Your task to perform on an android device: Open the Healofy app & track the daily growth of the baby
Image 0: 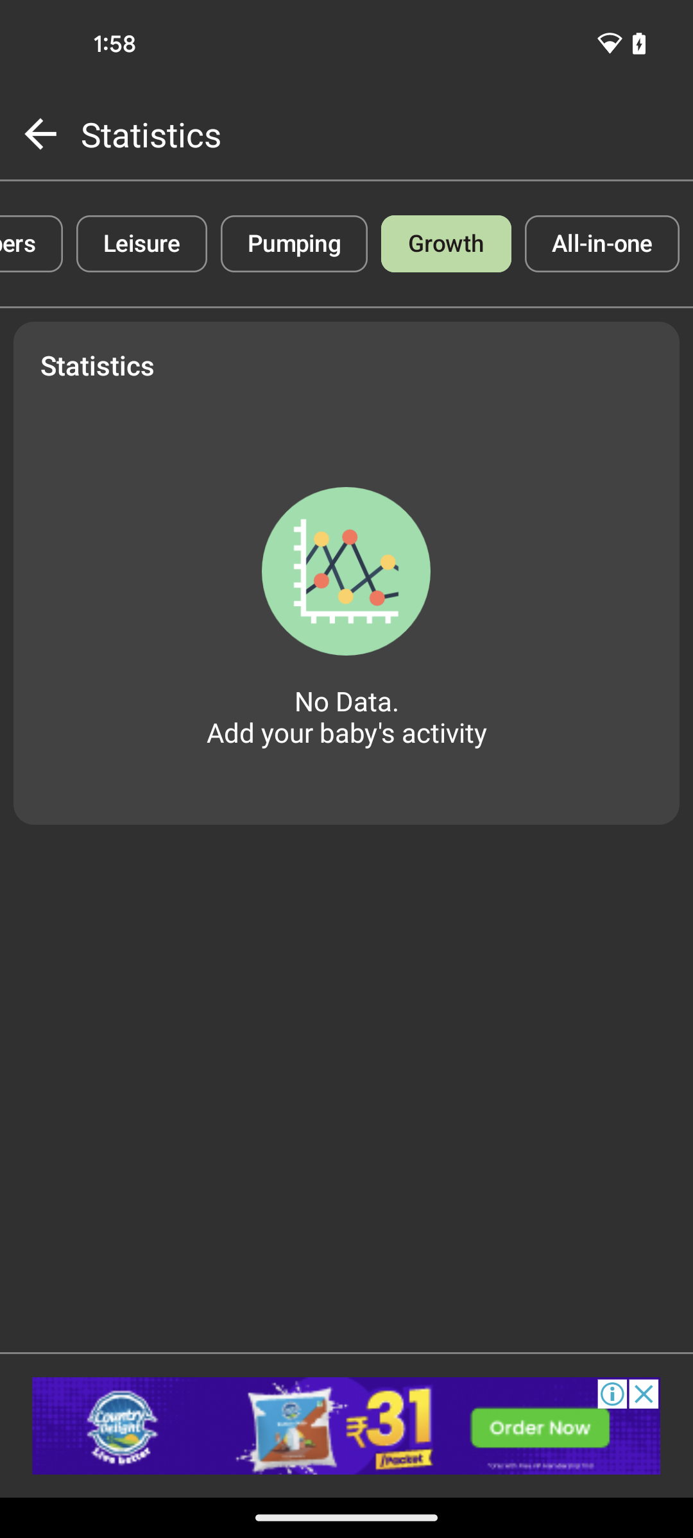
open the Healofy app
Step 0: open app "Healofy"
Image 1: 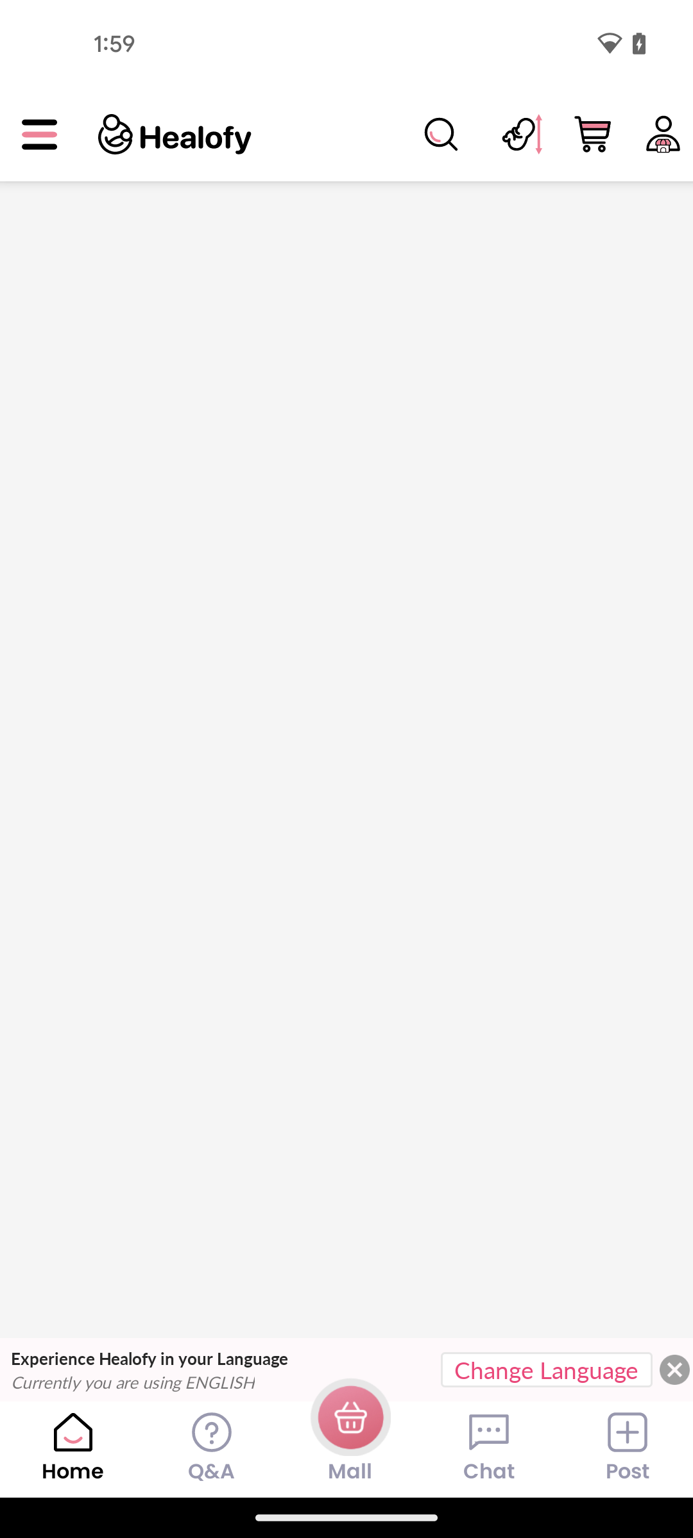
open the Healofy app
Step 1: wait
Image 2: 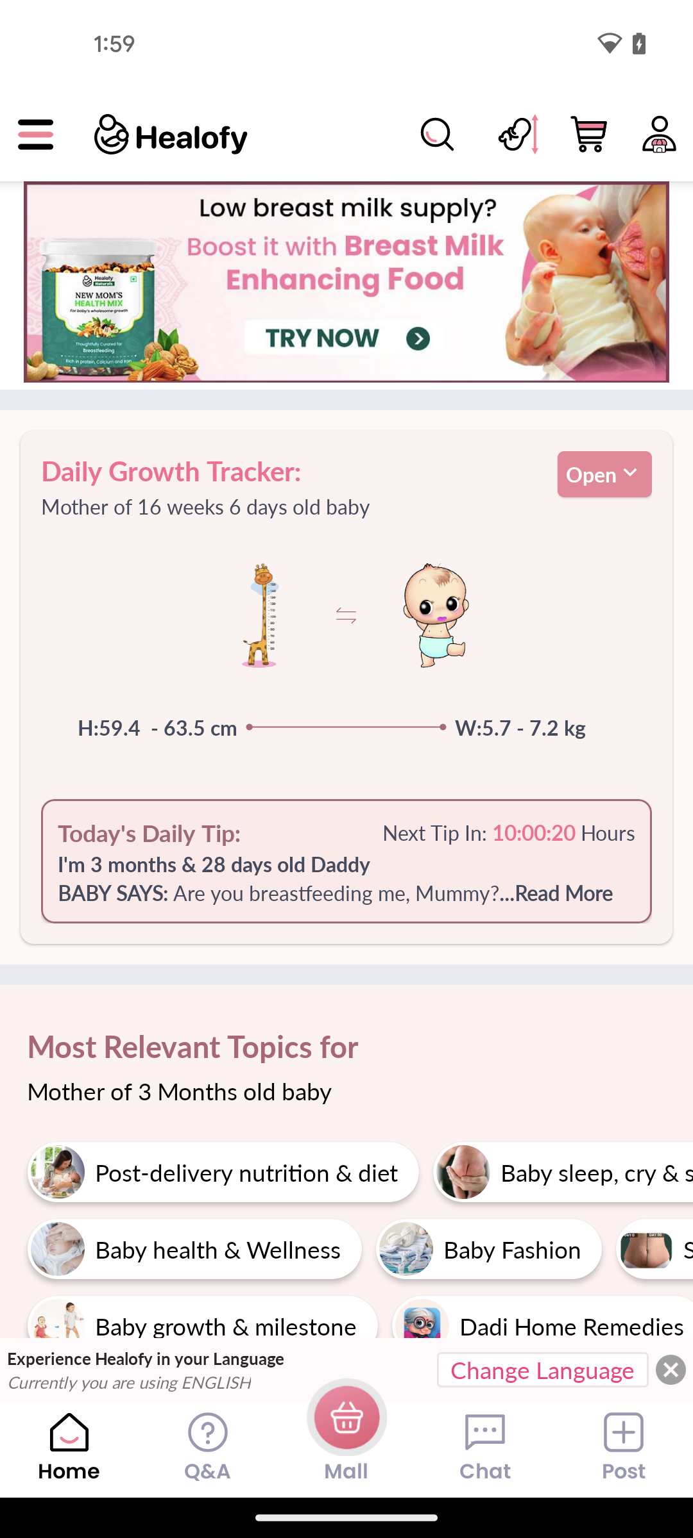
open the Healofy app
Step 2: wait
Image 4: 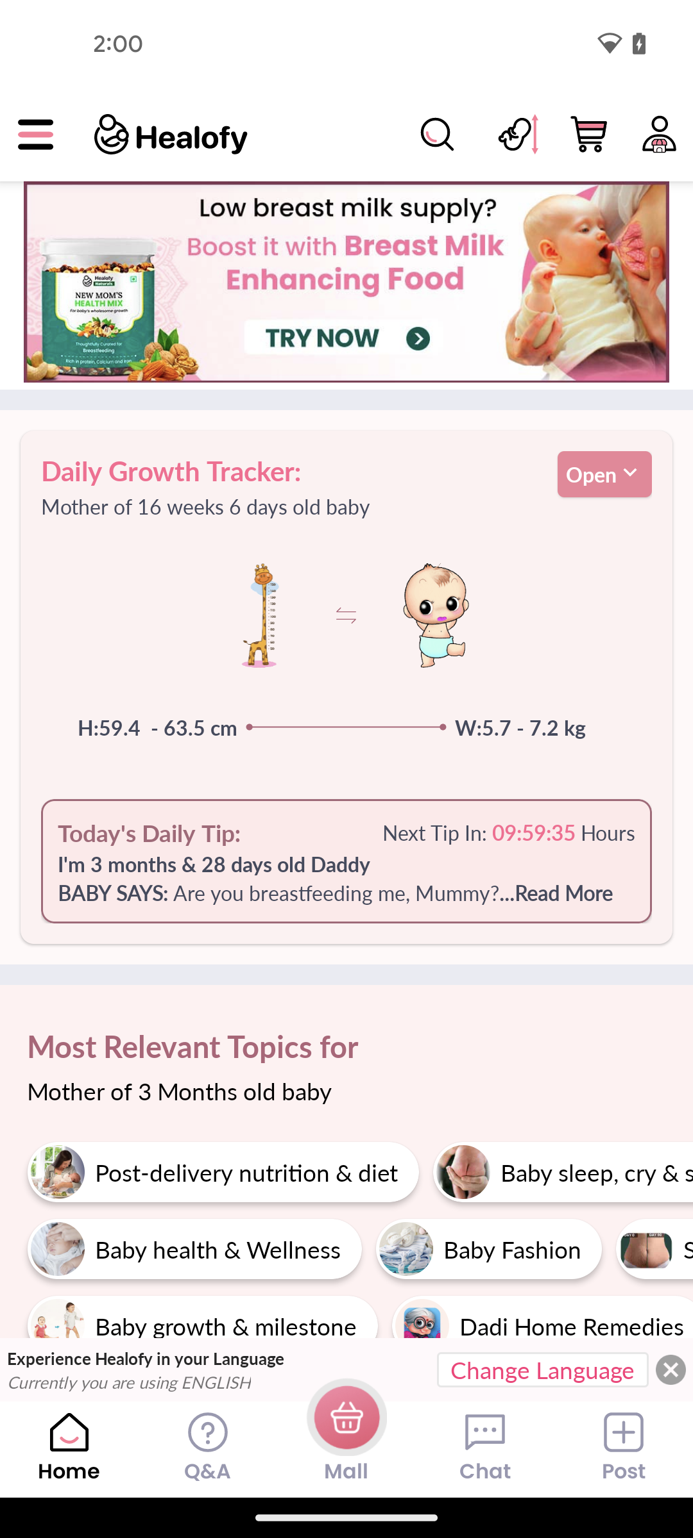
click on the open option of Daily Growth Tracker section
Step 4: click (591, 474)